Your task to perform on an android device: Share the Carols competition form in the Jotform app to my manager at her gmail: karin.iversen@example.com.
Image 0: 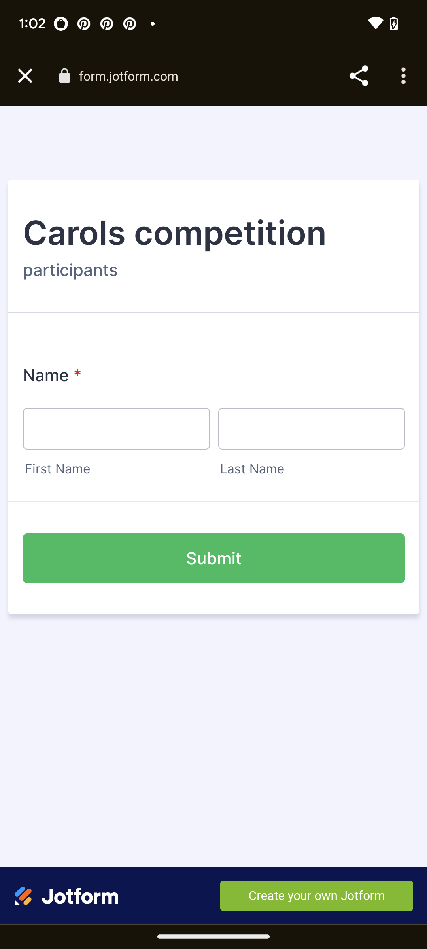
Click on the share icon.
Step 0: click (359, 76)
Image 1: 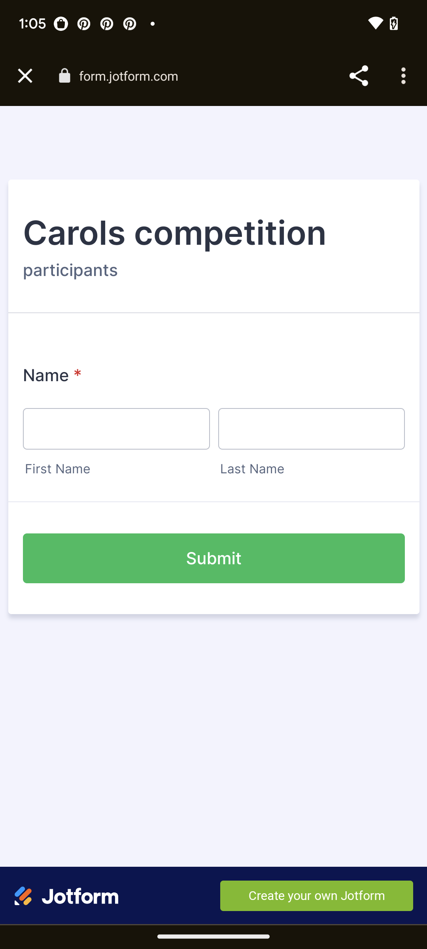
Click on the share icon.
Step 1: wait
Image 2: 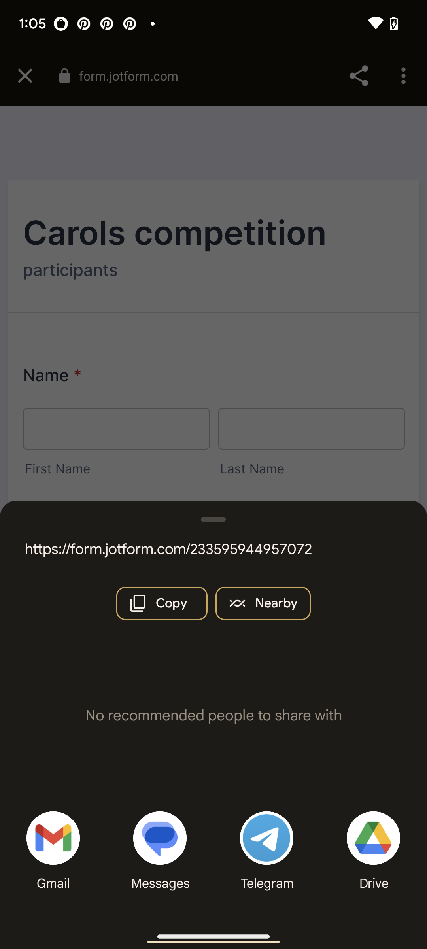
Click on the gmail button.
Step 2: click (53, 838)
Image 3: 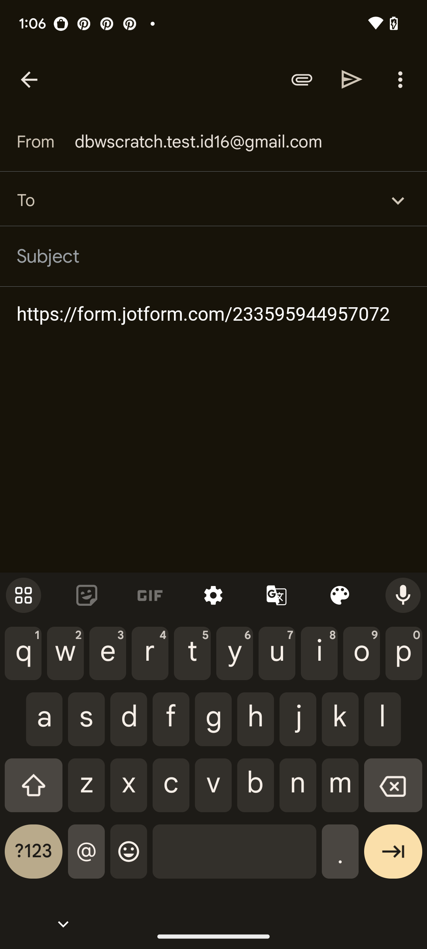
Enter the manager's email id.
Step 3: type "karin.iversen@example.com"
Image 4: 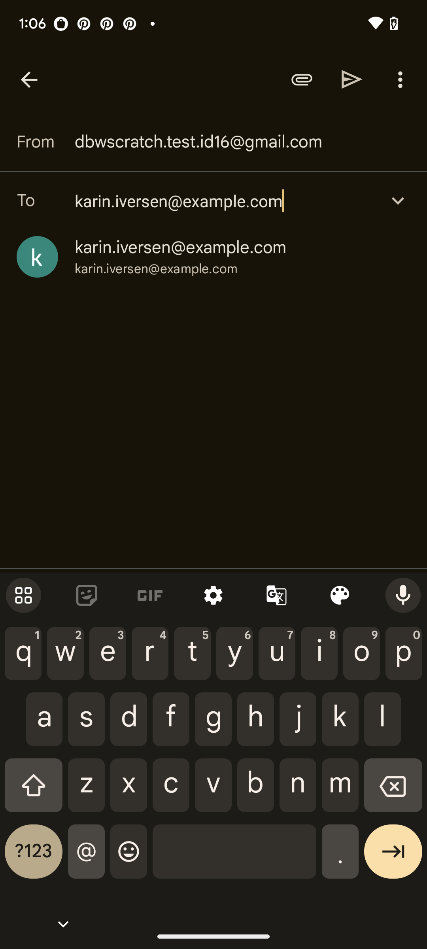
Select the first option.
Step 4: click (180, 248)
Image 5: 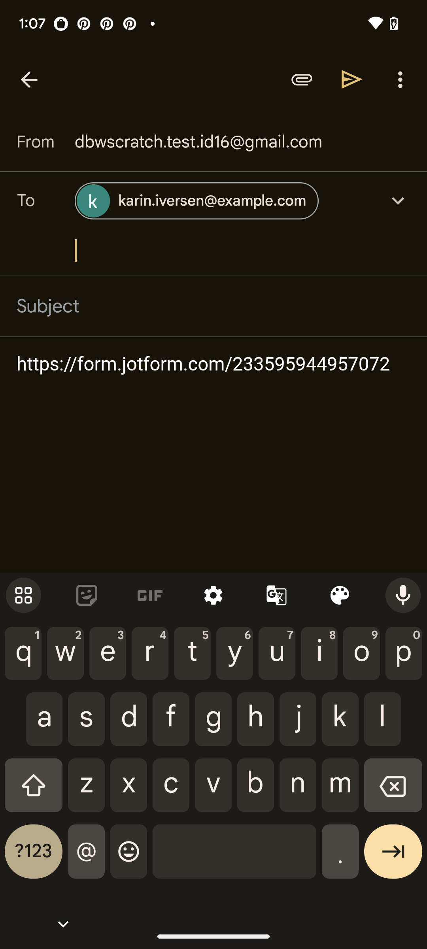
Click on the arrow forward icon.
Step 5: click (352, 79)